Your task to perform on an android device: Jane wants to organise the same gathering as I did and wants my suggestion. So, share the chicken parmesan recipe with her at janedbwpersonatest@gmail.com in the All Recipes app.
Image 0: 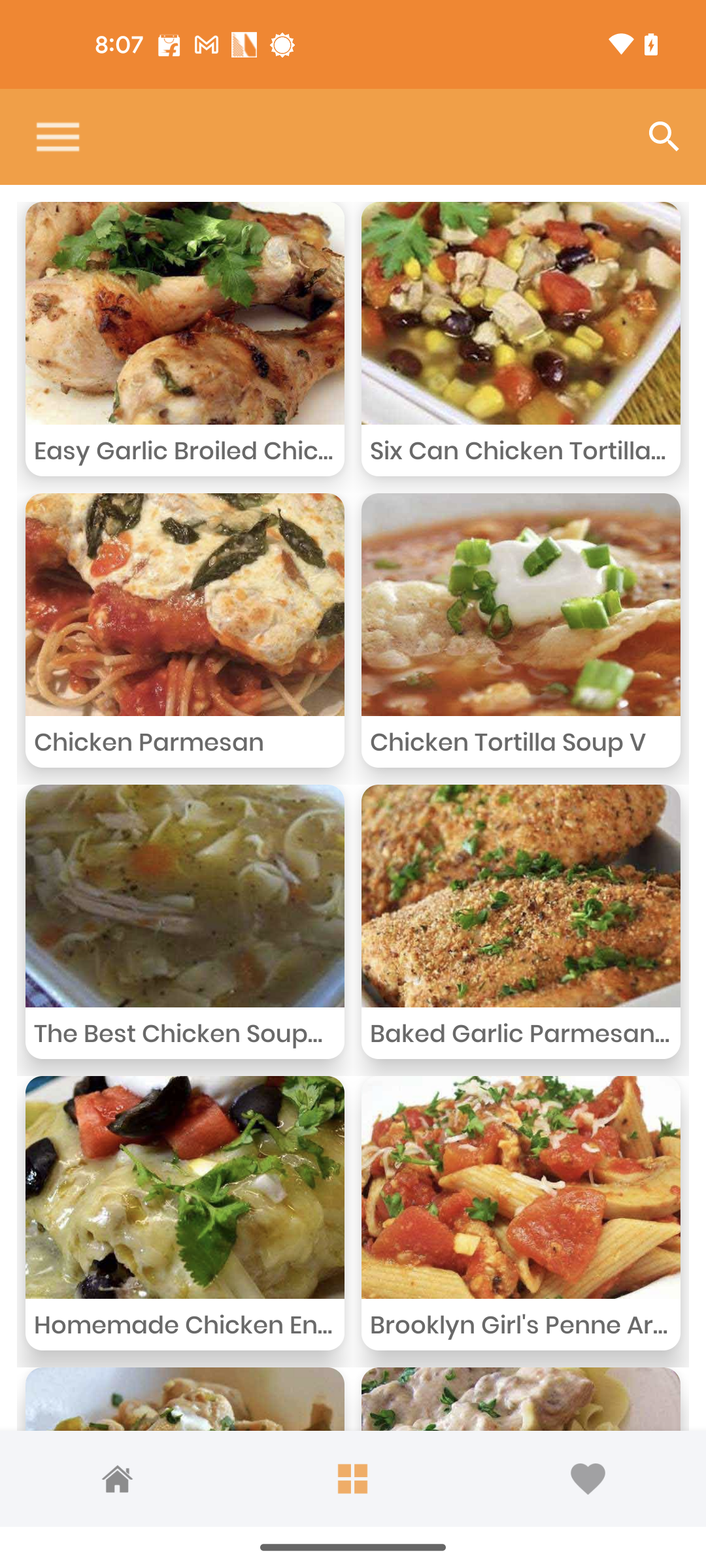
Click on the Chicken Parmesan recipe
Step 0: click (180, 642)
Image 1: 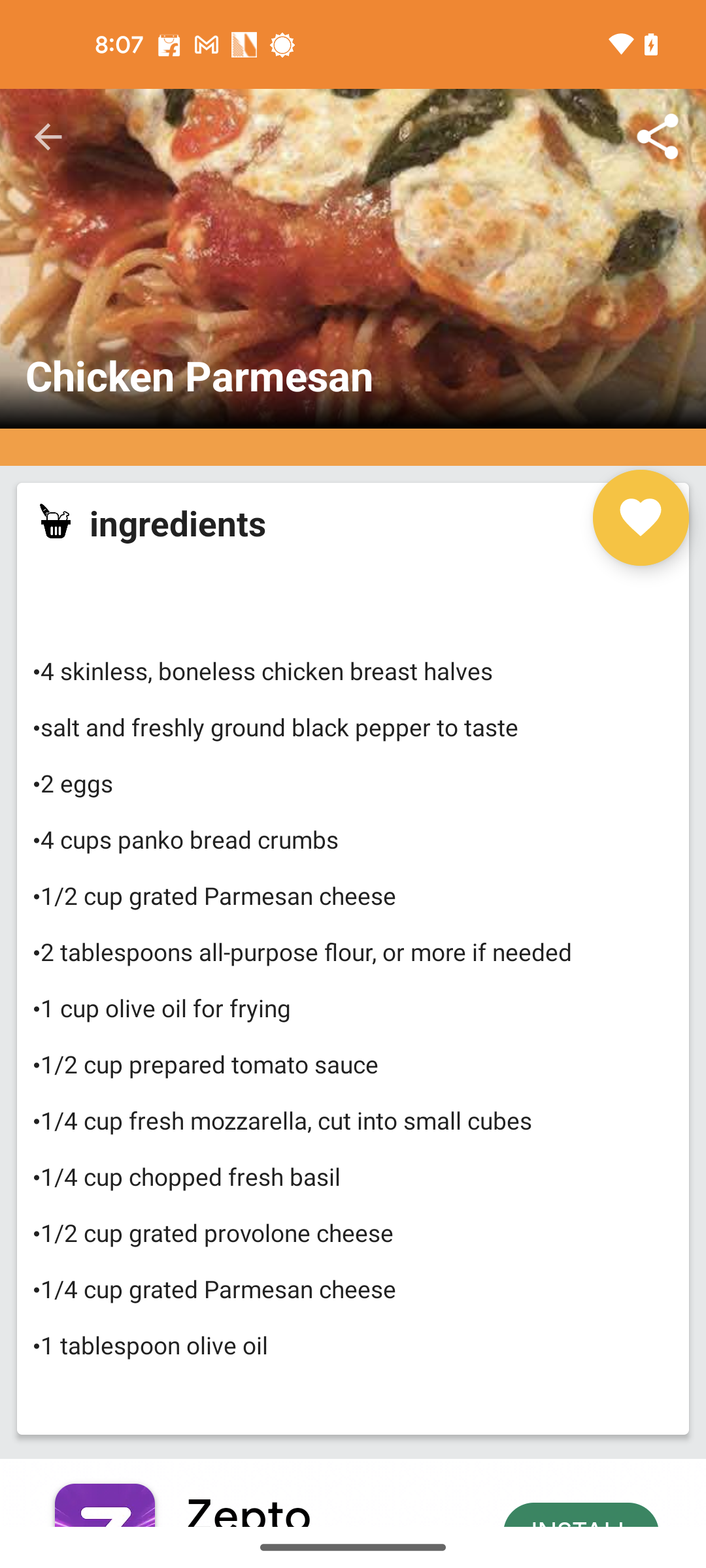
Click on the Share button at the top right corner of the screen
Step 1: click (657, 137)
Image 2: 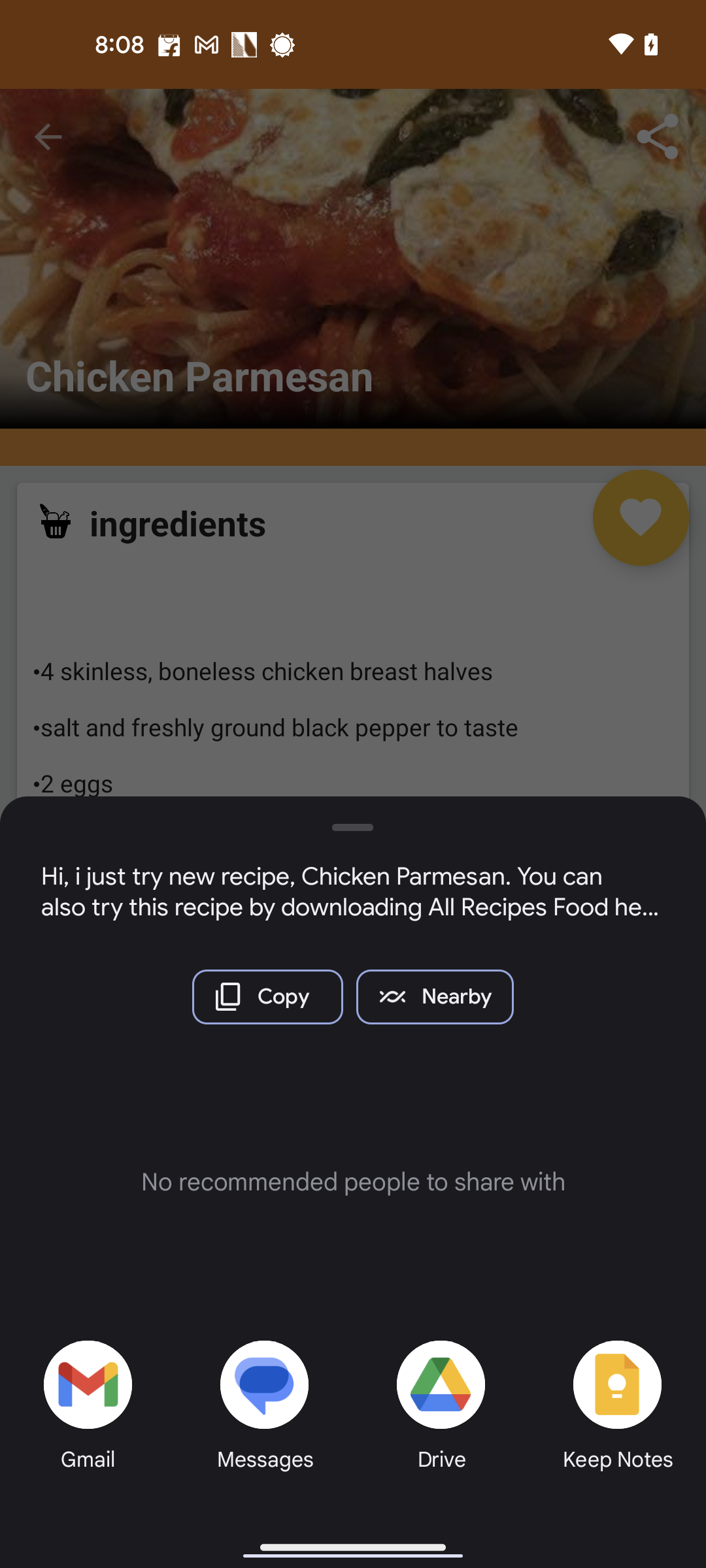
Select Gmail for sharing the recipe
Step 2: click (89, 1387)
Image 3: 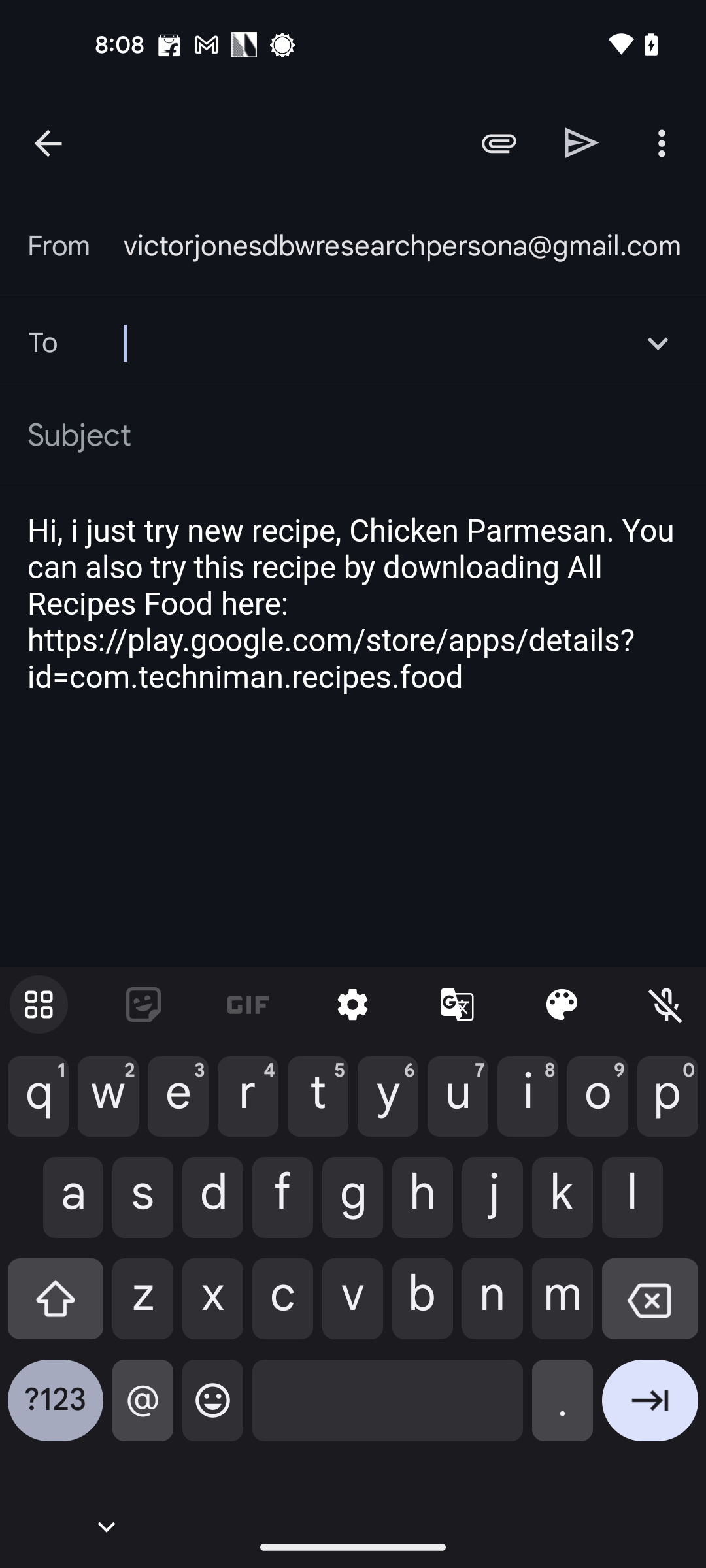
Enter the recipient mail id as janedbwpersonatest@gmail.com
Step 3: type "janedbwpersonatest@gmail.com"
Image 4: 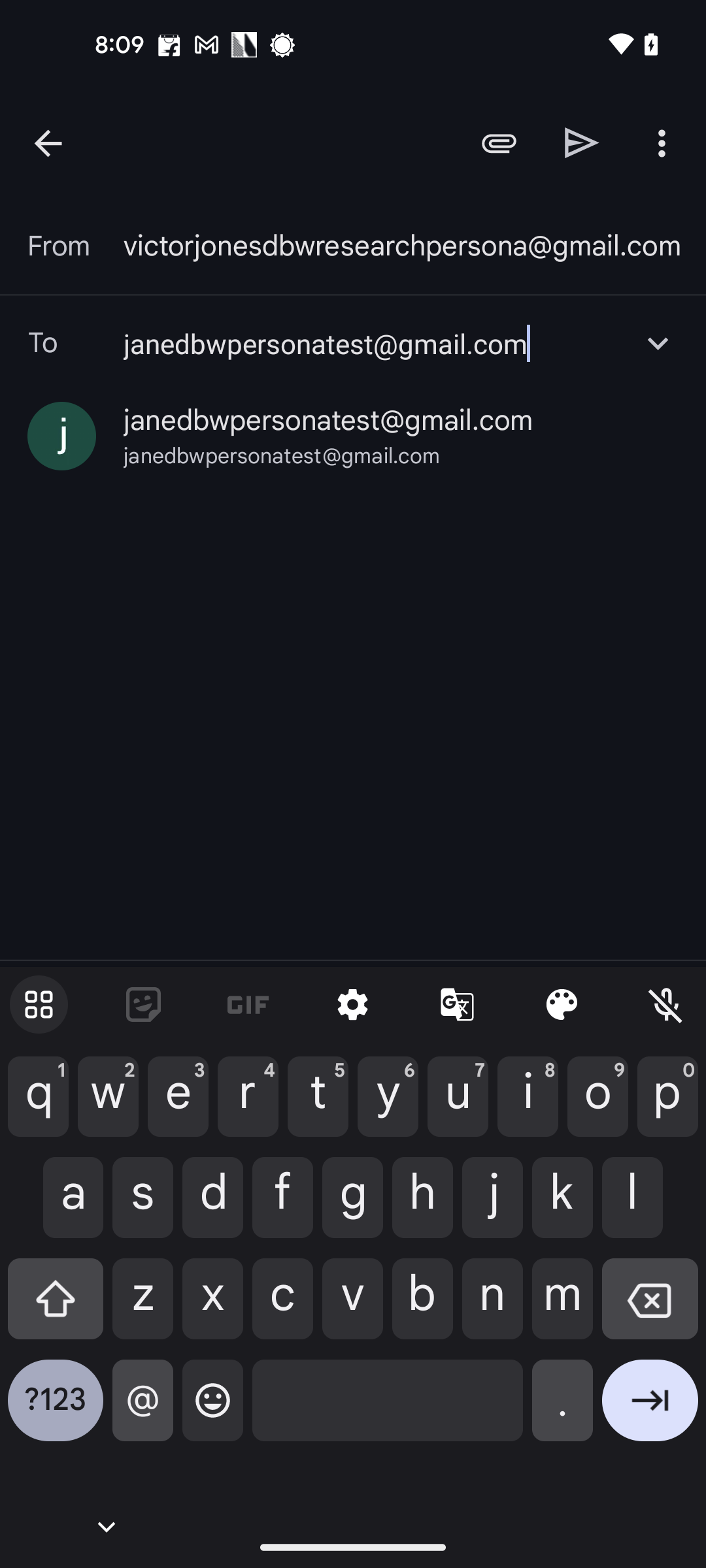
Click on the resulted mail id
Step 4: click (328, 420)